Your task to perform on an android device: I would like to get care tips for 'ihi' plant via the Planta app.
Image 0: 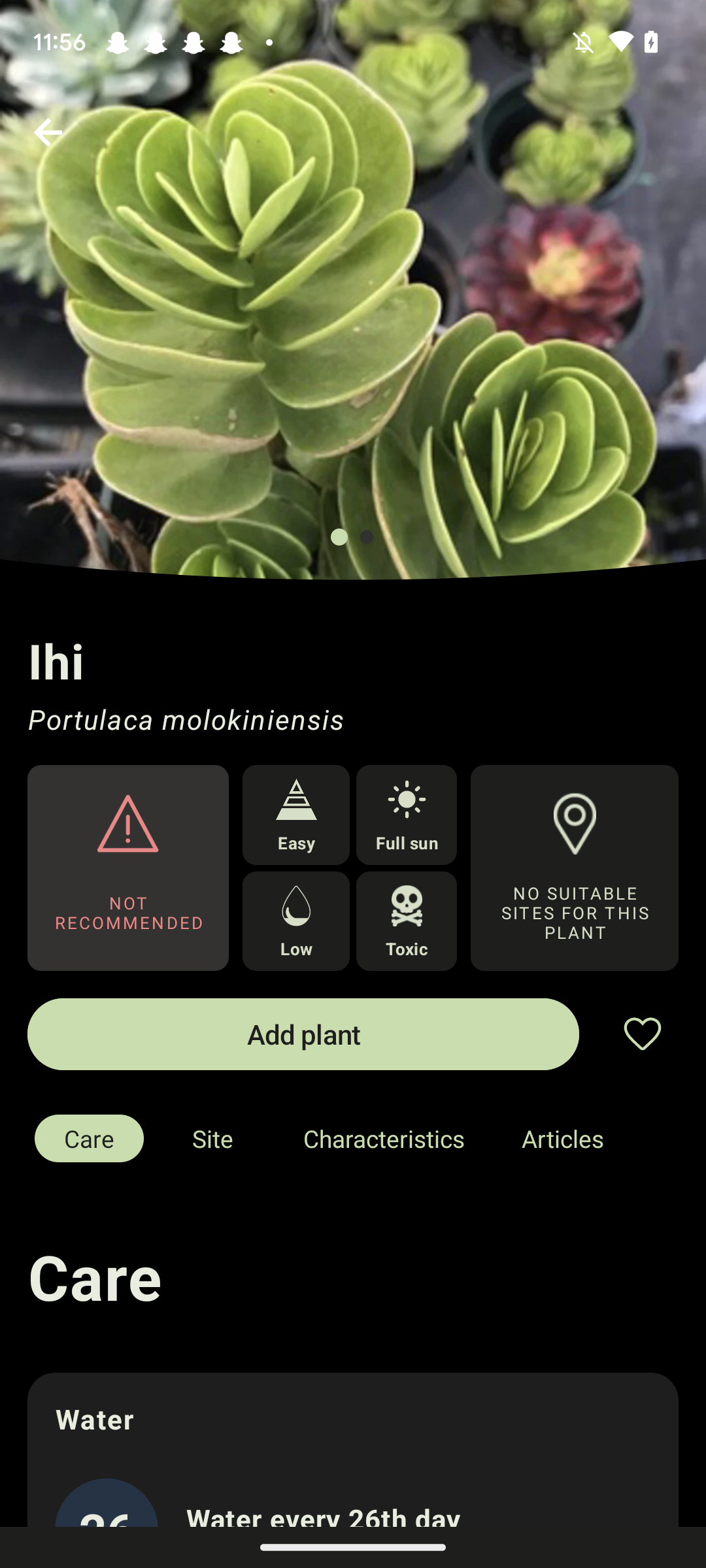
Swipe up to see care
Step 0: scroll down
Image 1: 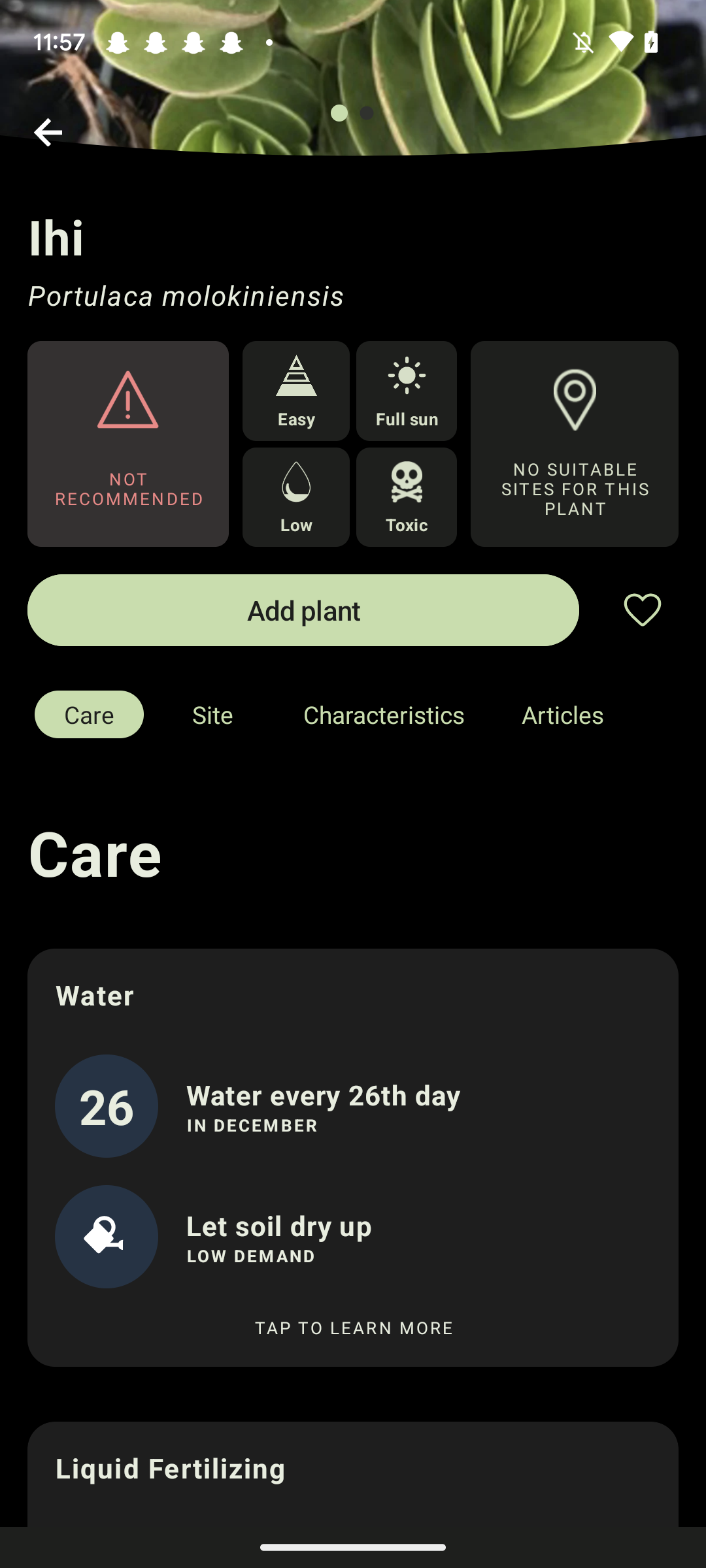
Click on Tap to learn more
Step 1: click (353, 1327)
Image 2: 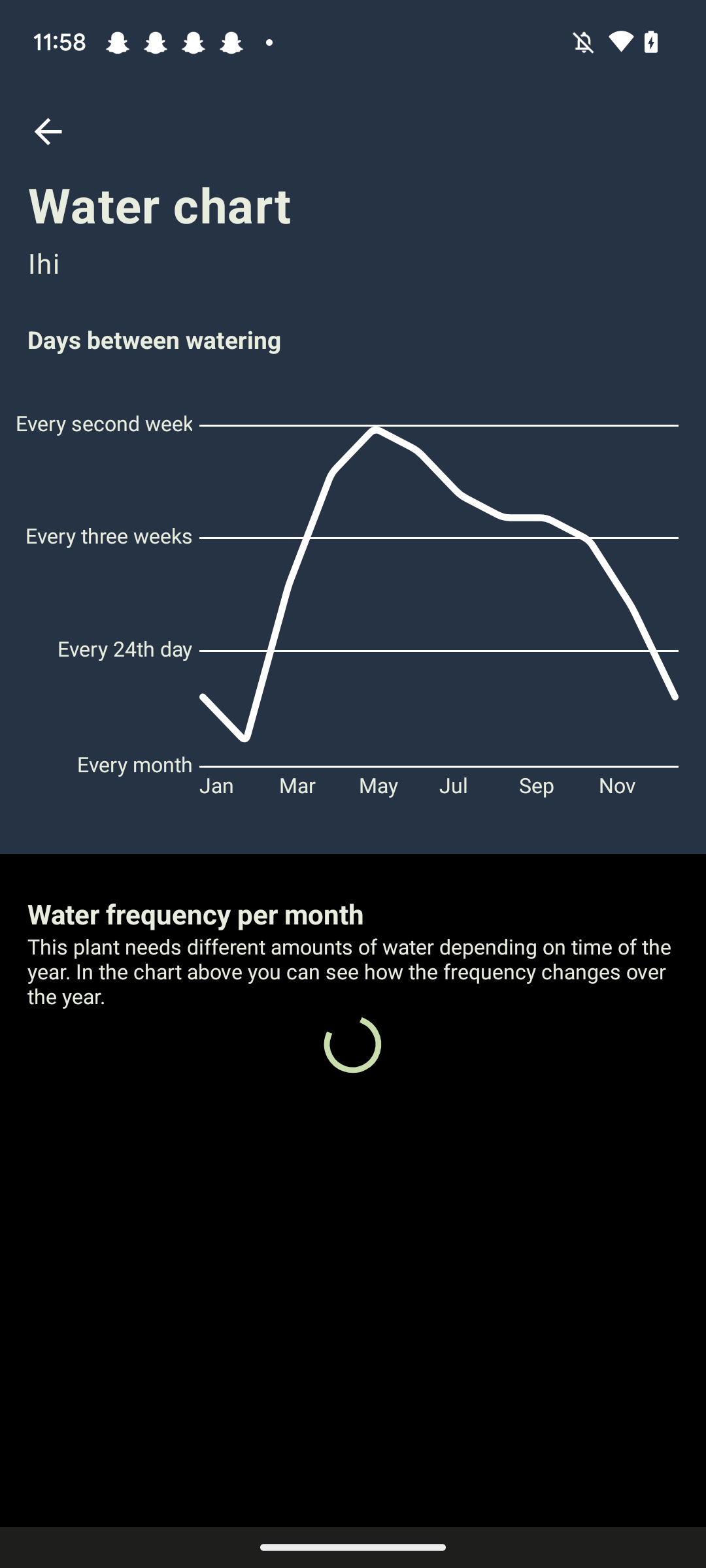
Click on Tap to learn more
Step 2: wait
Image 3: 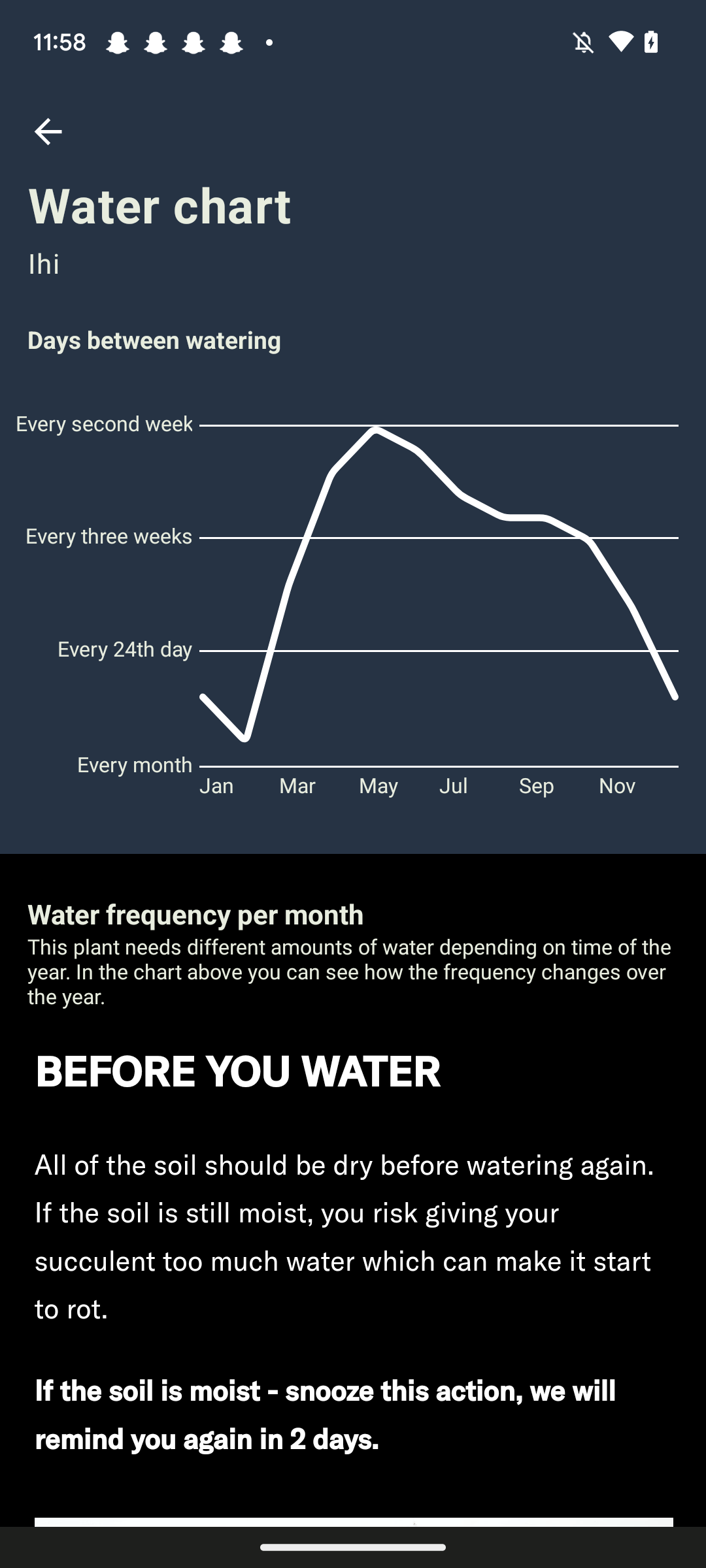
Swipe up to see more care tips
Step 3: scroll down
Image 4: 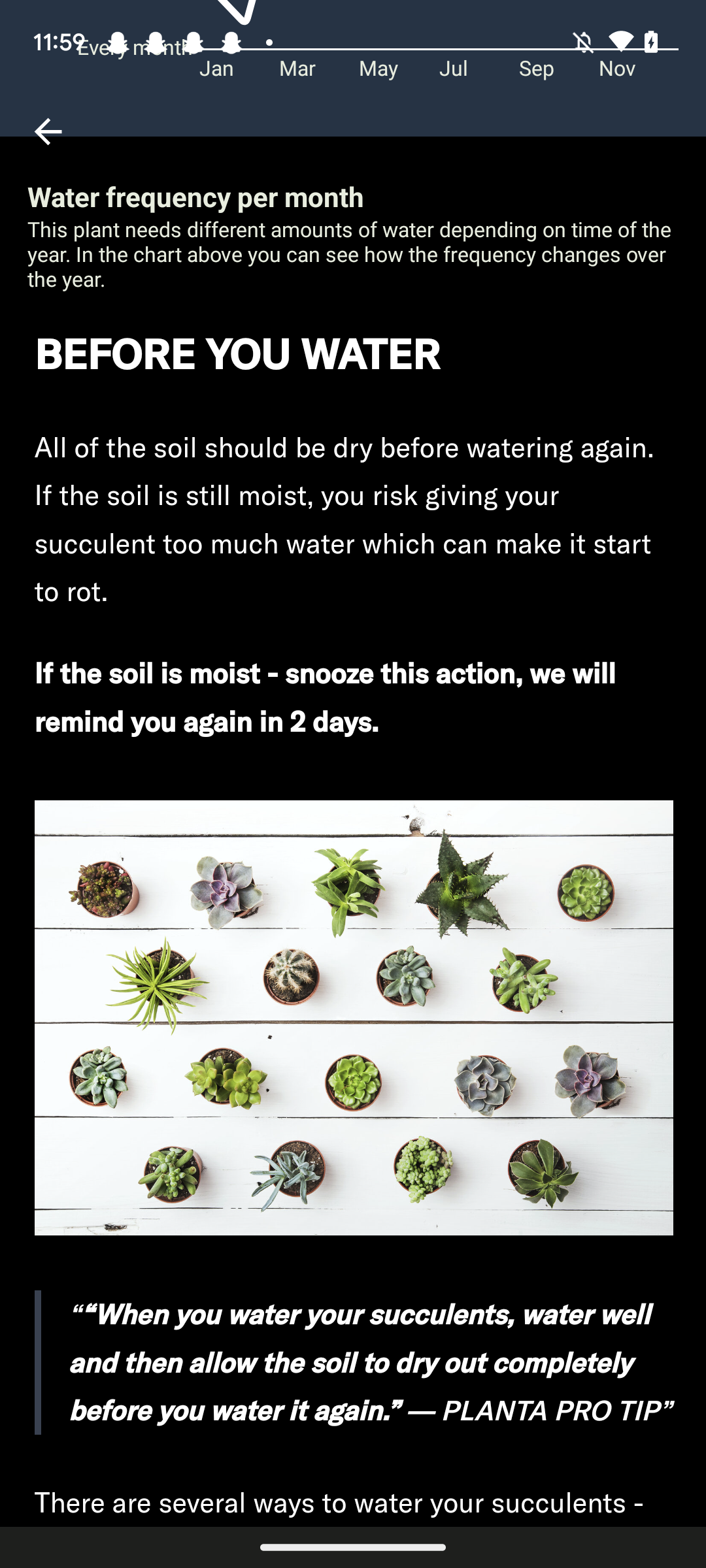
Swipe up to see more care tips
Step 4: scroll down
Image 5: 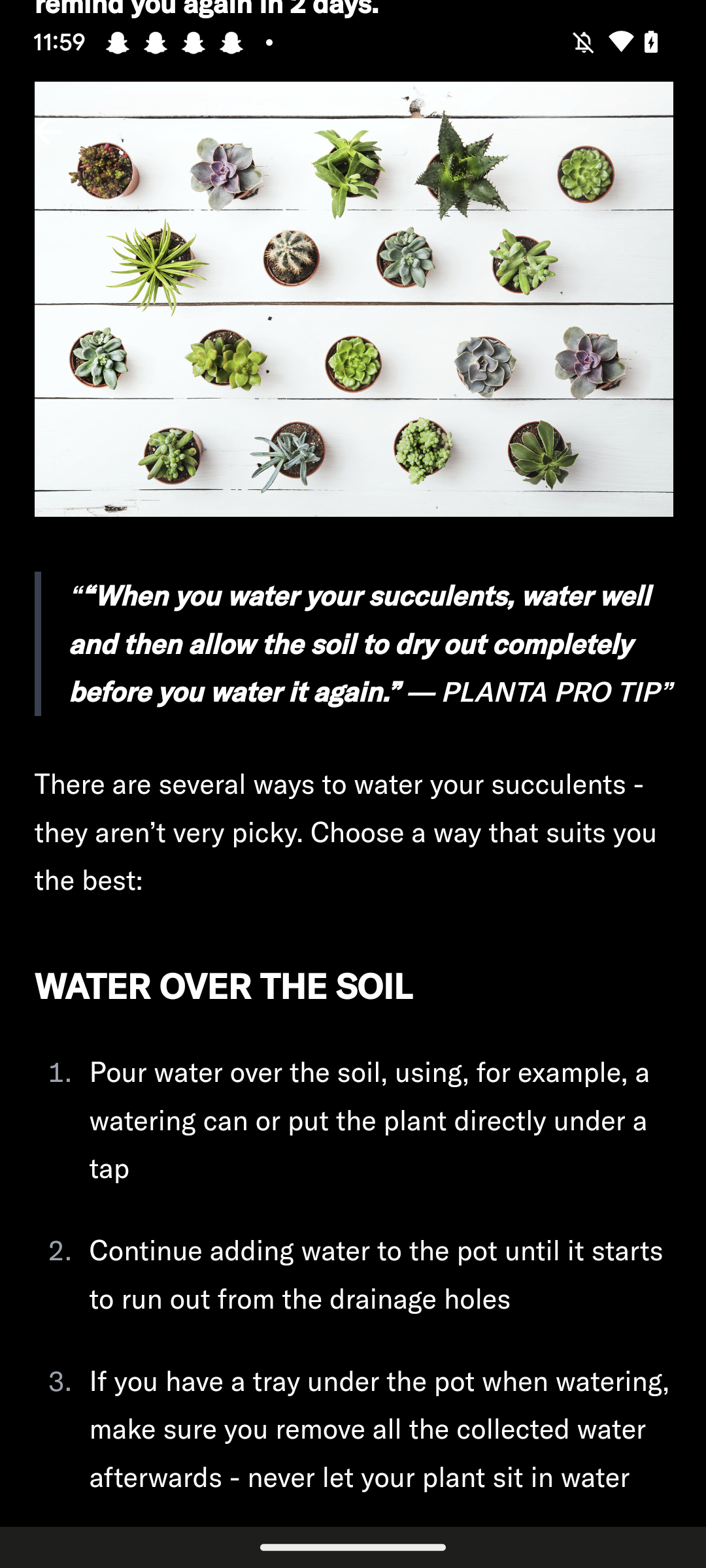
Swipe up to see more care tips
Step 5: scroll down
Image 6: 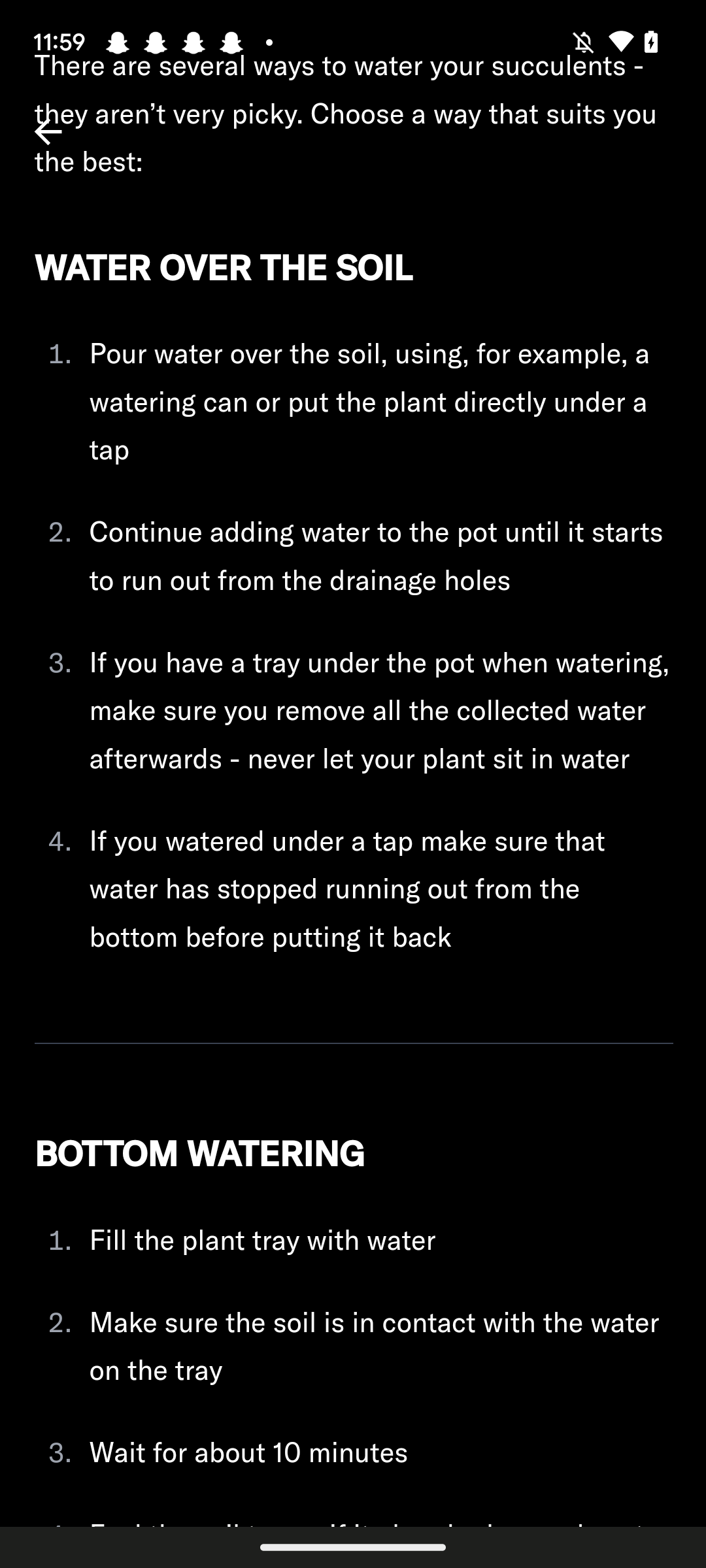
Swipe up to see more care tips
Step 6: scroll down